Your task to perform on an android device: Before buying any black formal pants, I want to know what other shoppers think about the pants, so view the reviews of " Twenty Dresses Black formal pants" on the Tata CLiQ app.
Image 0: 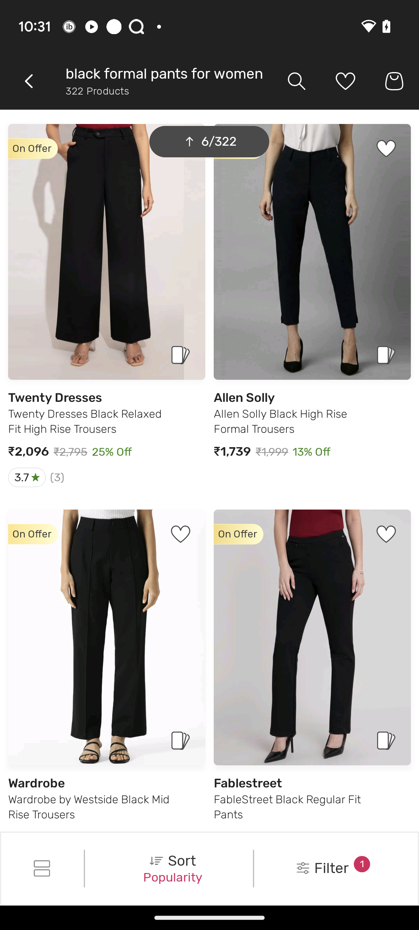
Open the image of Open the image of  Twenty dresses black formal pants.
Step 0: click (132, 291)
Image 1: 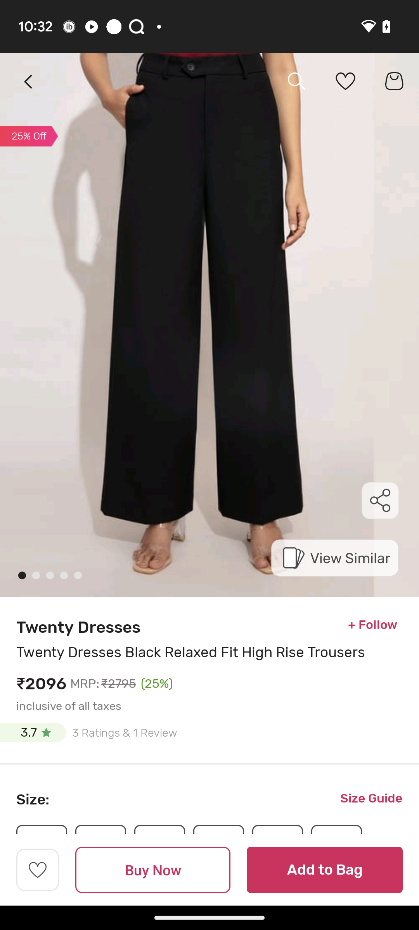
Scroll Up
Step 1: scroll down
Image 2: 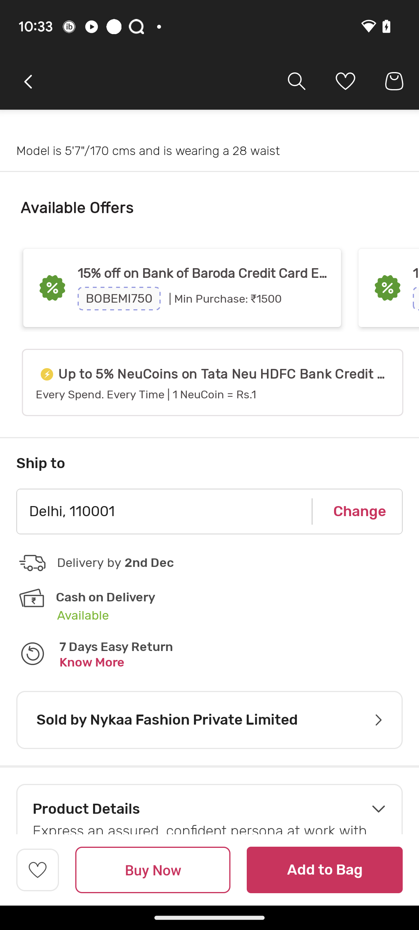
Scroll Up
Step 2: scroll down
Image 3: 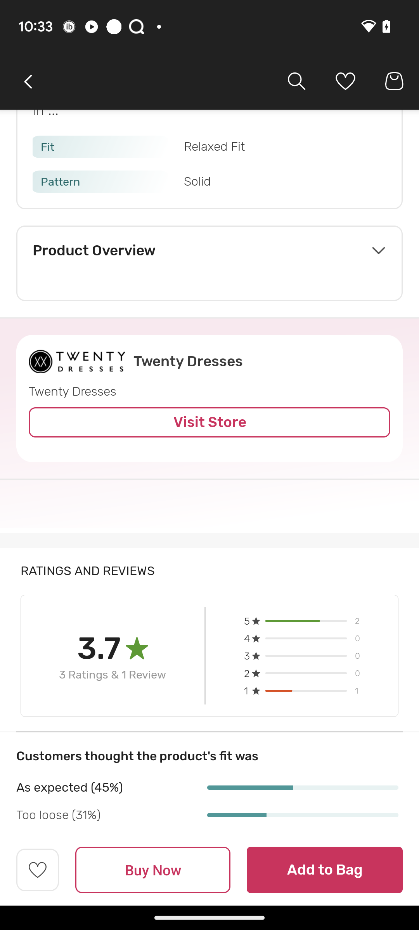
Scroll Up
Step 3: scroll down